Your task to perform on an android device: Open the Google Maps app and search for the location of Bean and The Bear Cafe, then start the navigation.
Image 0: 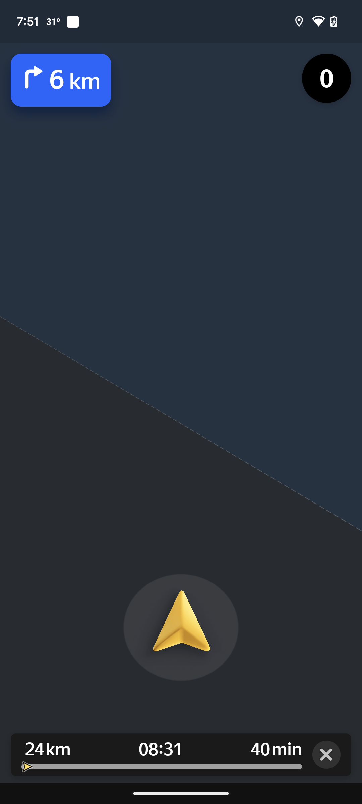
Open the Google Maps app 
Step 0: open app "Maps"
Image 1: 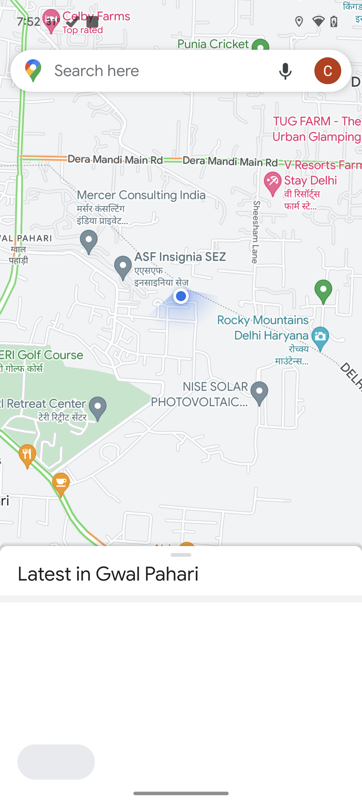
Open the Google Maps app 
Step 1: wait
Image 2: 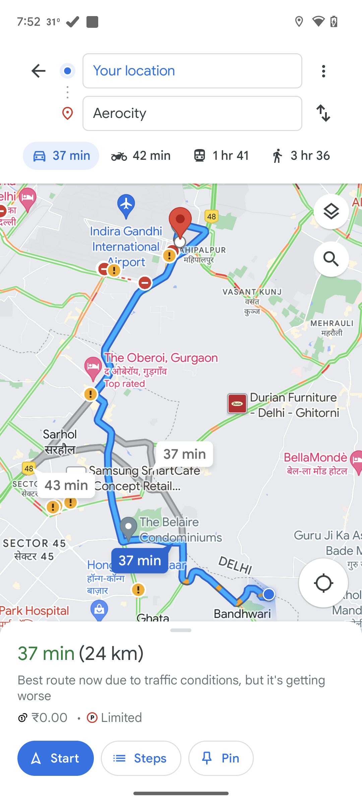
Click on the destination location
Step 2: click (192, 113)
Image 3: 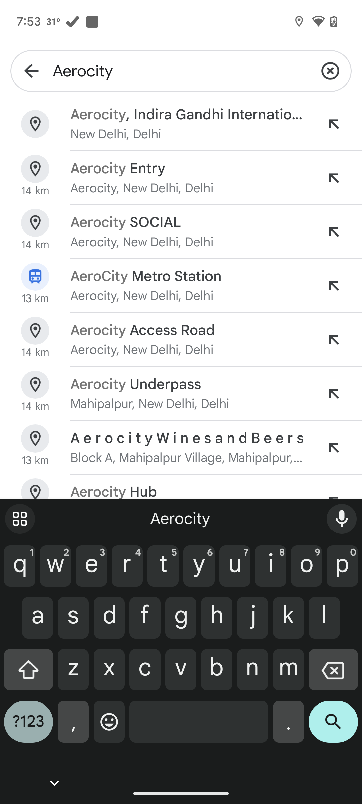
Clear the search bar
Step 3: click (330, 71)
Image 4: 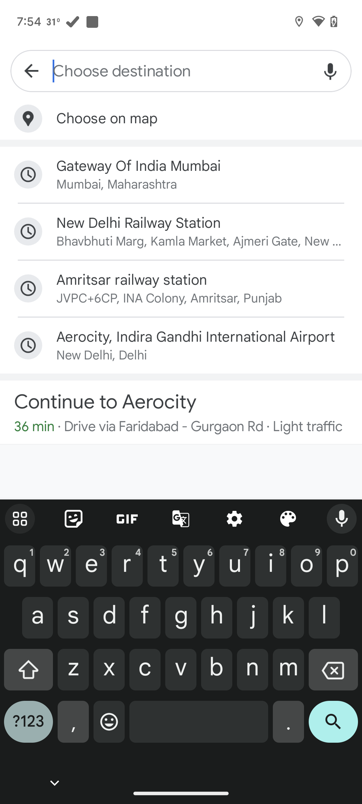
Search for Bean and The Bear Cafe
Step 4: type "Bean and The Bear Cafe"
Image 5: 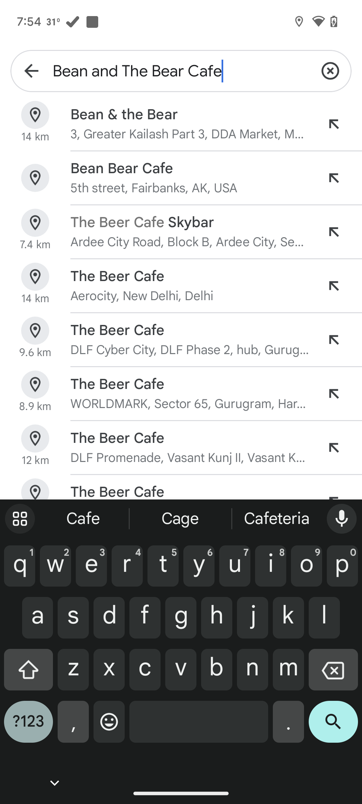
Click on the first result
Step 5: click (190, 114)
Image 6: 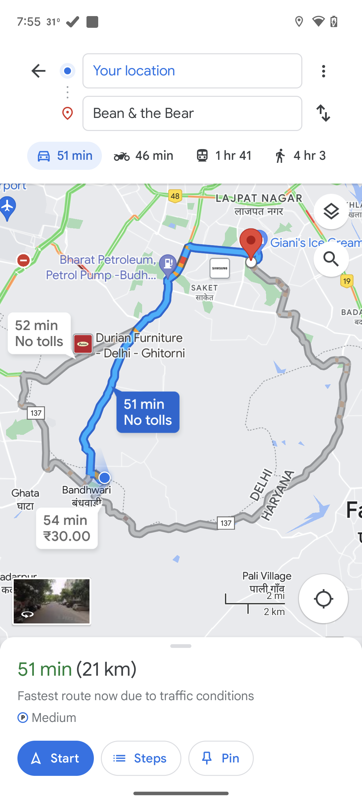
Click on the start button
Step 6: click (55, 758)